Your task to perform on an android device: I want to gift a pair of walking  shoes to my Mom , Search for walking shoes in the ebay app
Image 0: 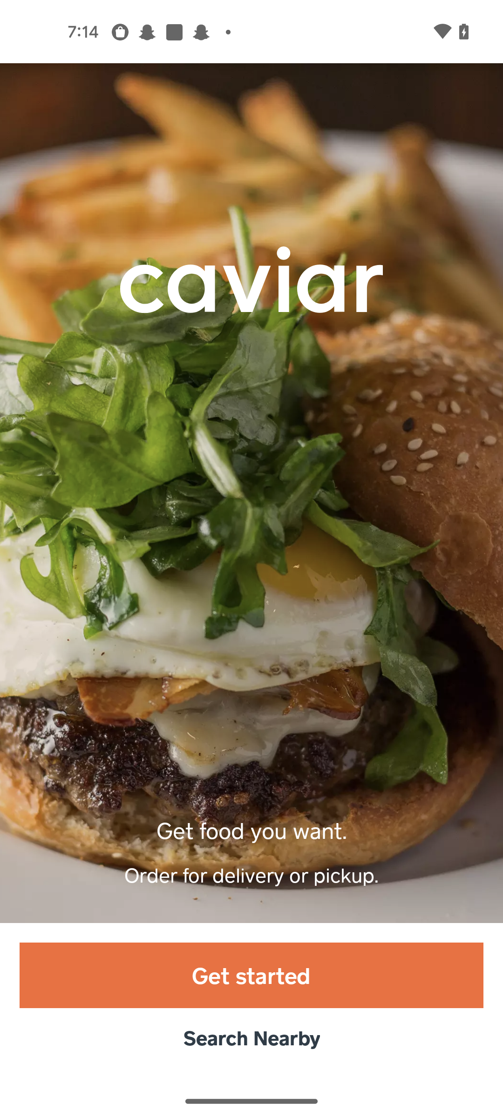
open the ebay app
Step 0: open app "eBay"
Image 1: 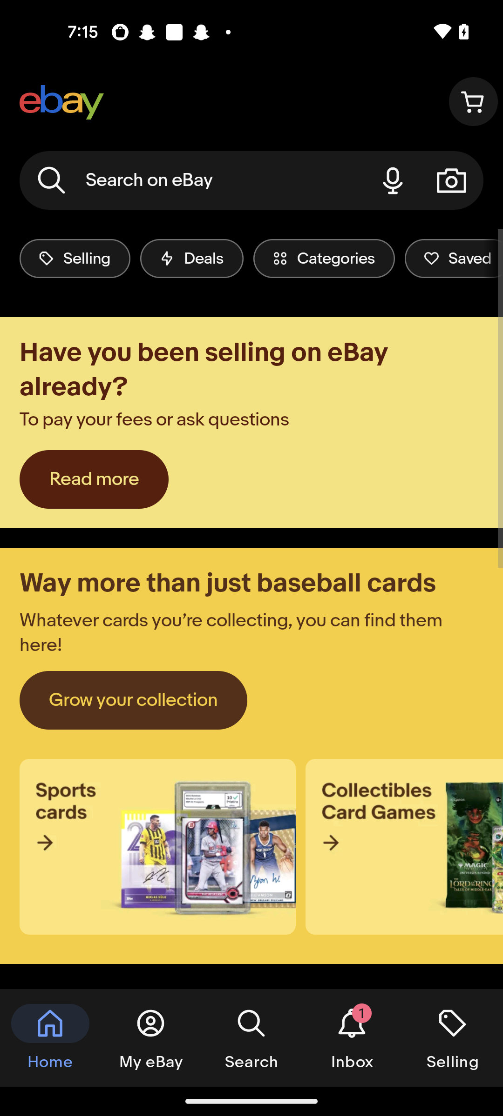
Click on the search icon of the screen 
Step 1: click (192, 180)
Image 2: 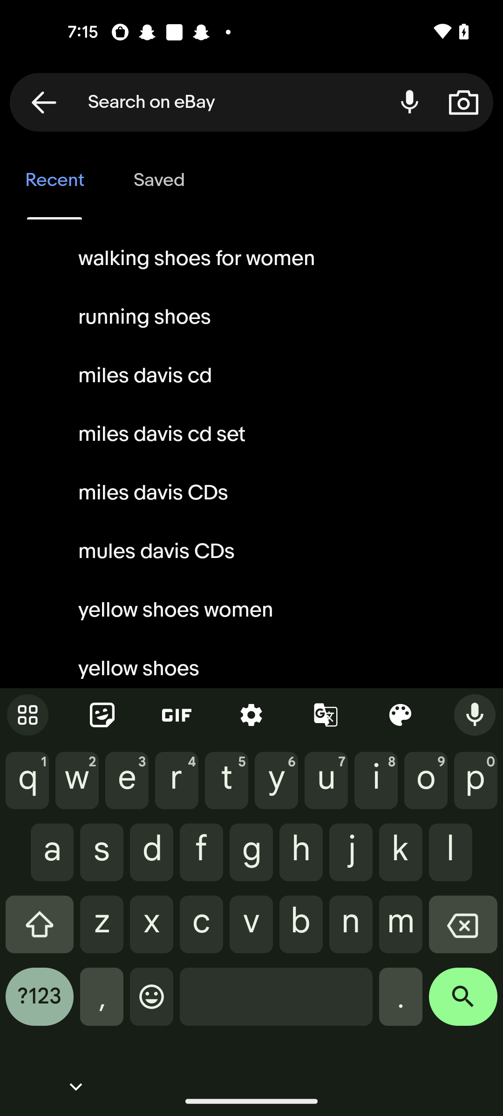
Enter a walking shoes 
Step 2: type "walking shoes "
Image 3: 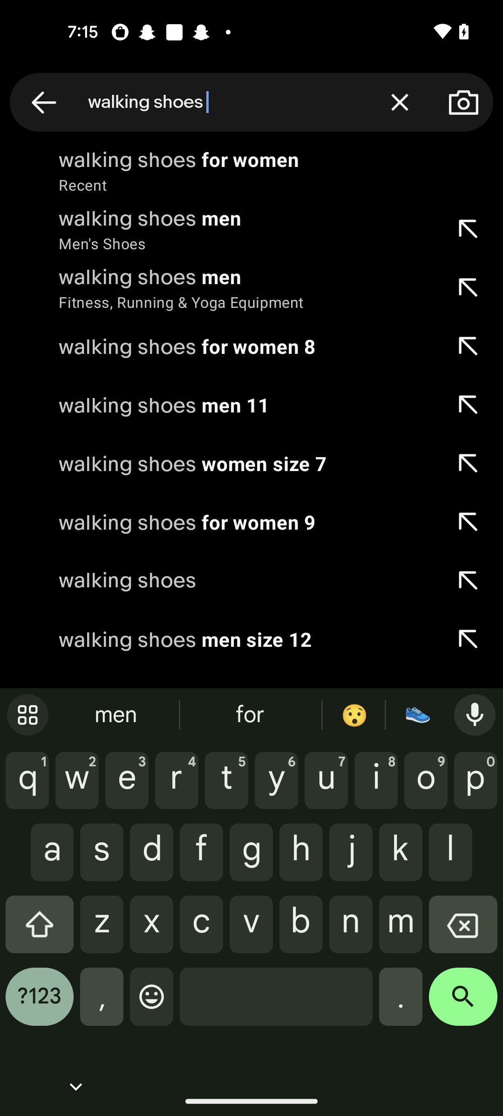
Click on the first result 
Step 3: click (246, 170)
Image 4: 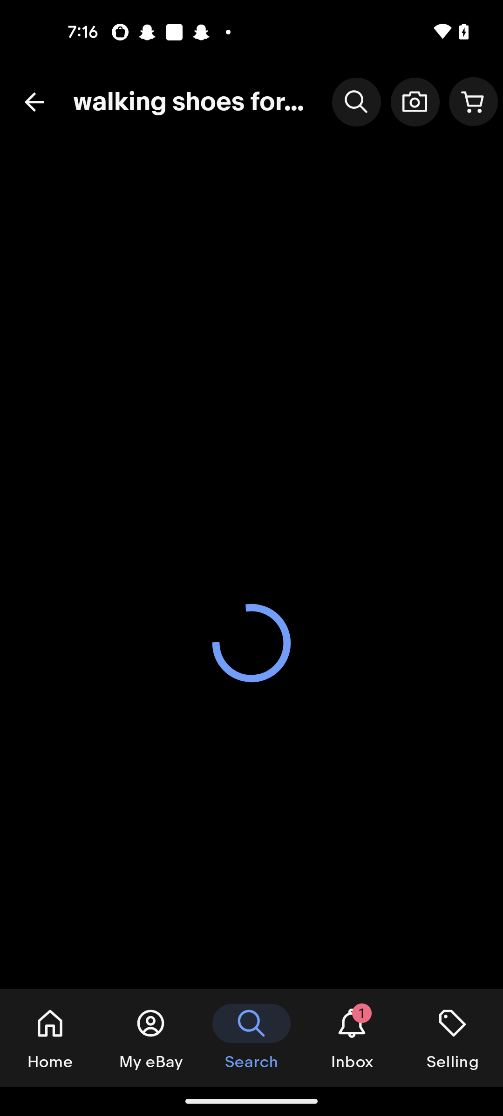
Click on the first result 
Step 4: wait